Your task to perform on an android device: Save the Vancouver Art Gallery, Vancouver Aquarium,VanDusen Botanical Garden, and Science World, respectively, to my Vancouver Trip Itinerary for the dates 16th December to 19th December on the Wanderlog app.
Image 0: 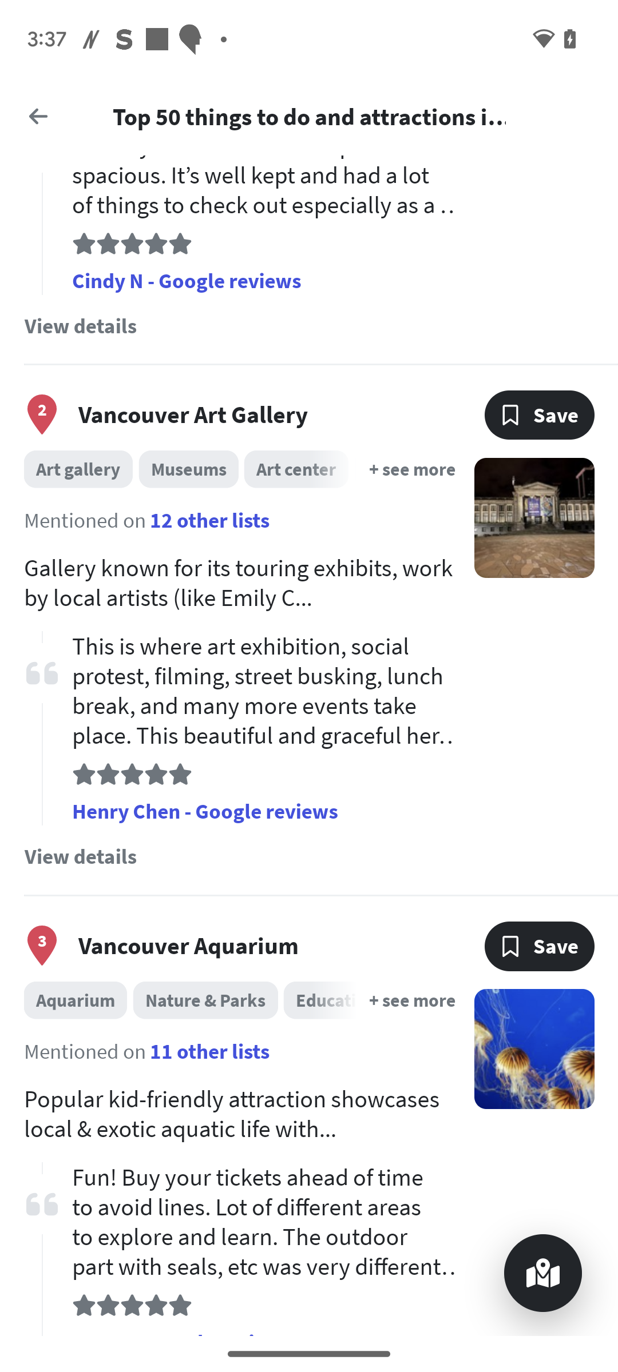
Click on the save button of the Vancouver Art Gallery.
Step 0: click (555, 414)
Image 1: 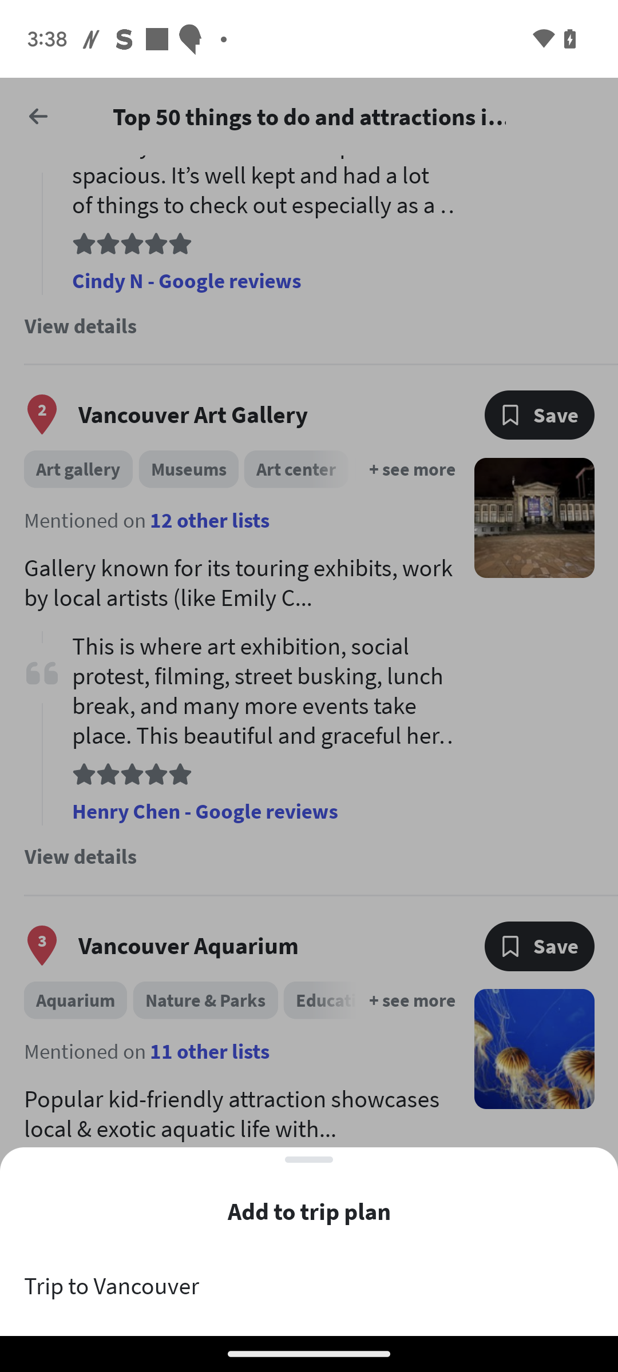
Click on the tab Trip To Vancouver at the bottom.
Step 1: click (309, 1286)
Image 3: 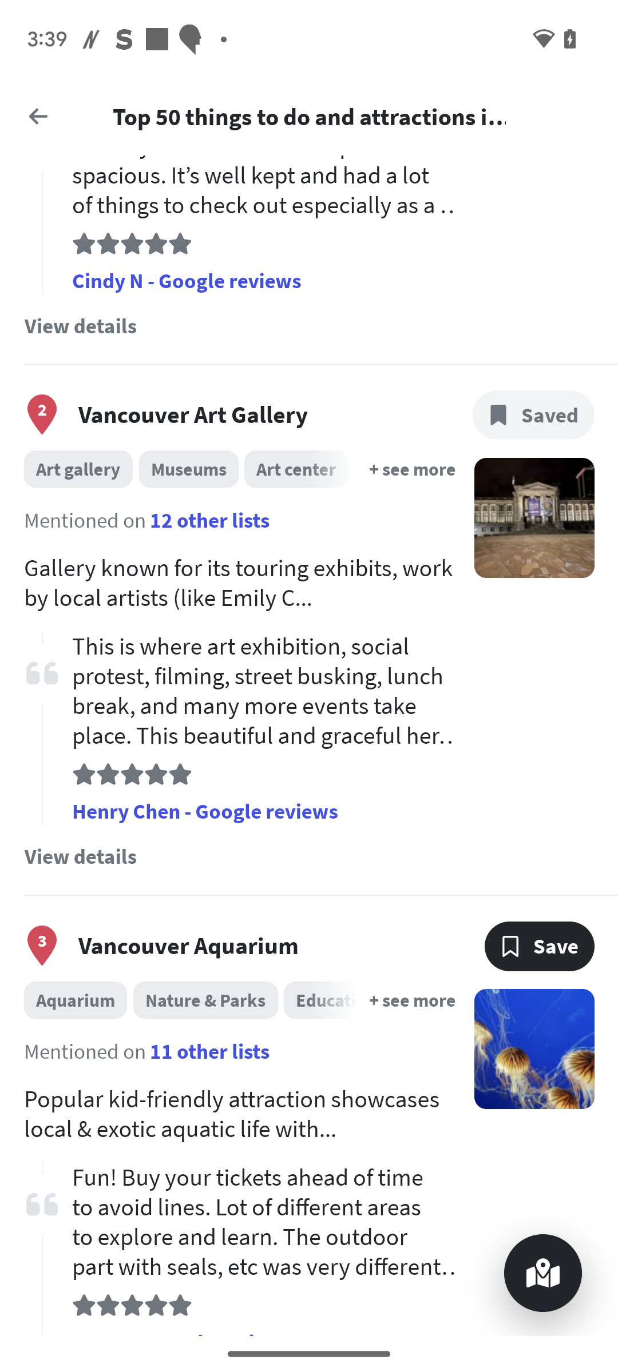
Click on the save button of the Vancouver Aquarium..
Step 3: click (517, 946)
Image 4: 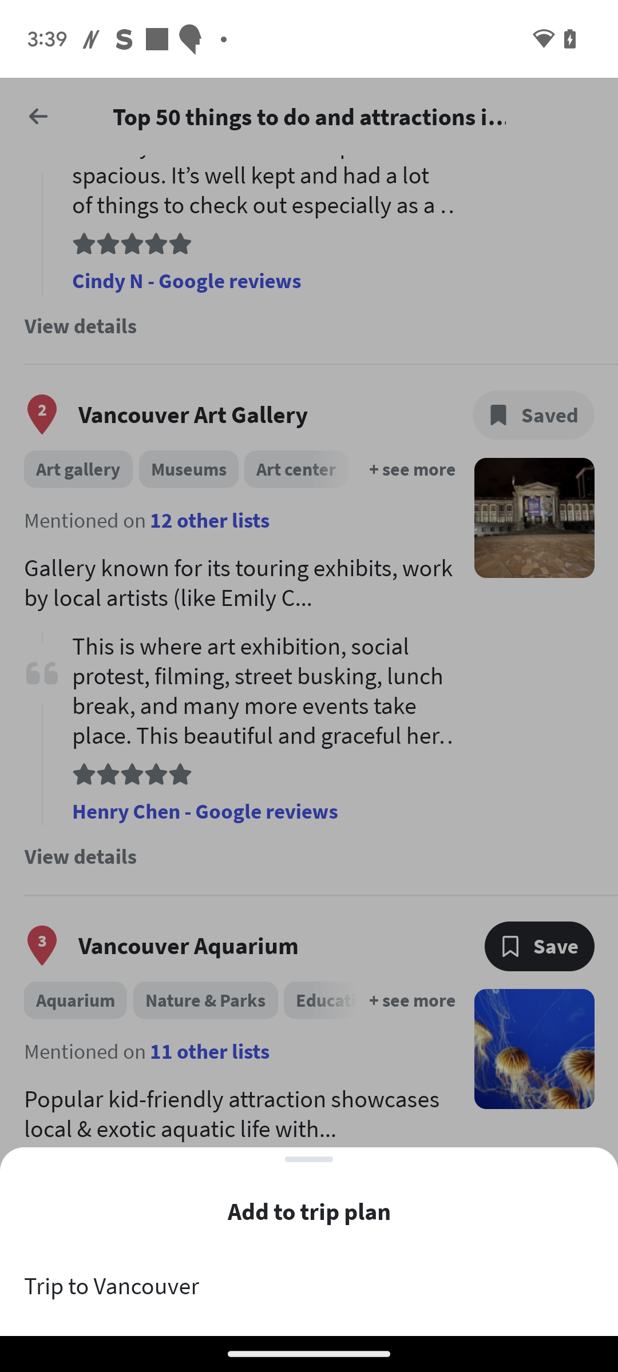
Click on the tab Trip to Vancouver at the bottom.
Step 4: click (309, 1286)
Image 5: 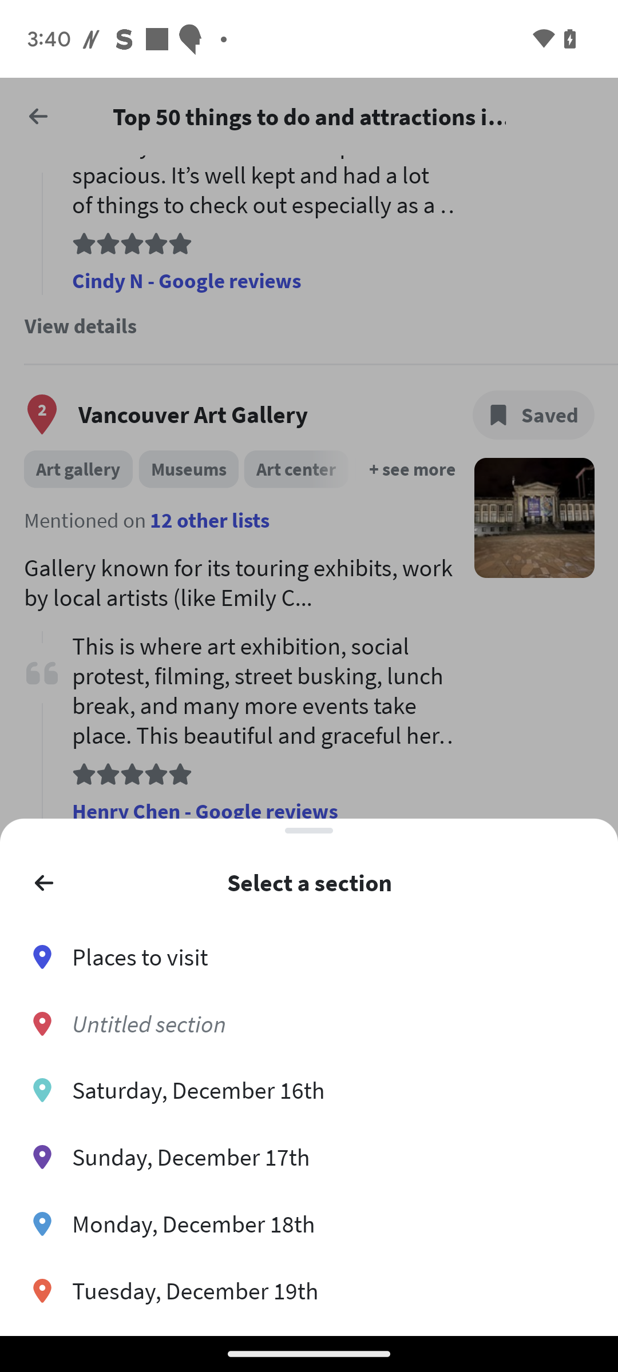
Select the tab Sunday, December 17th
Step 5: click (333, 1157)
Image 6: 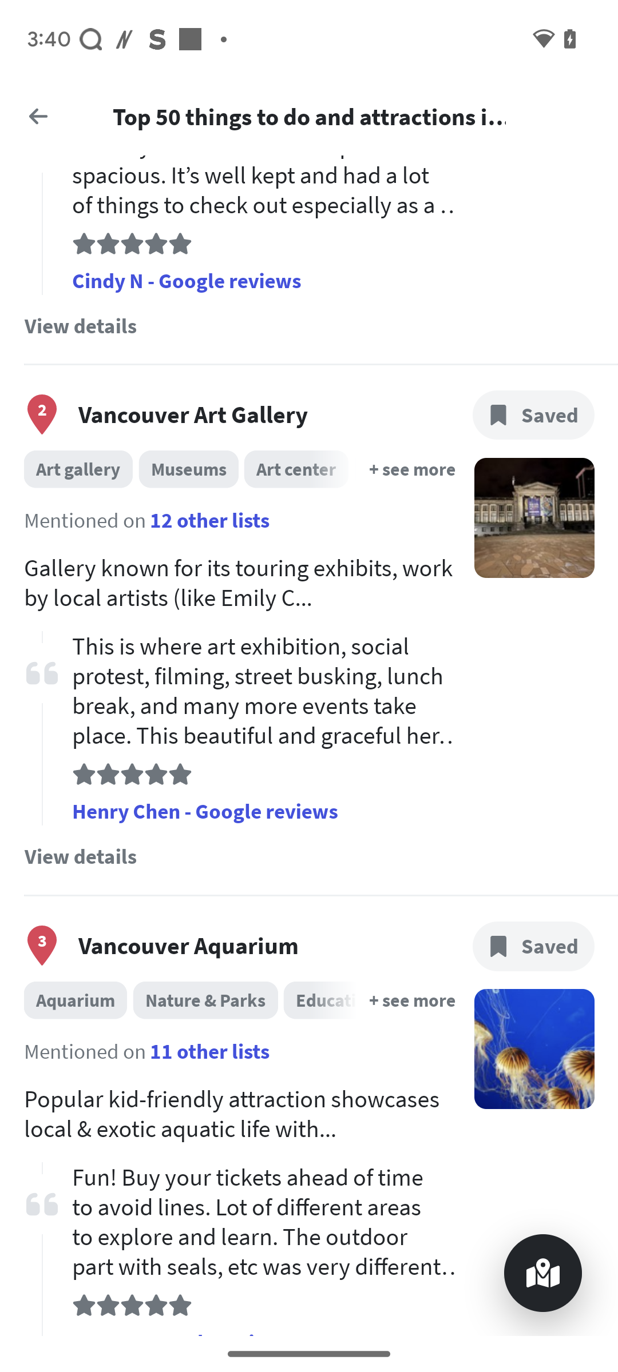
Scroll up
Step 6: scroll down
Image 7: 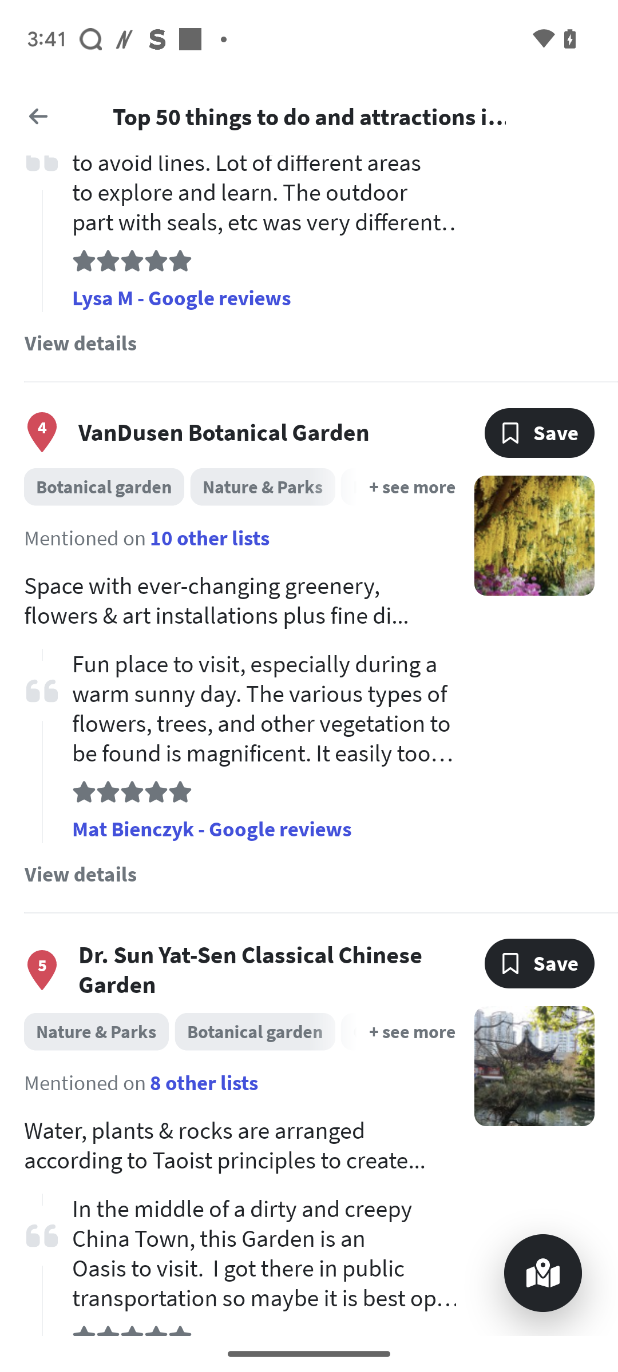
Click on the save button of the VanDusen Botanical Garden.
Step 7: click (555, 432)
Image 8: 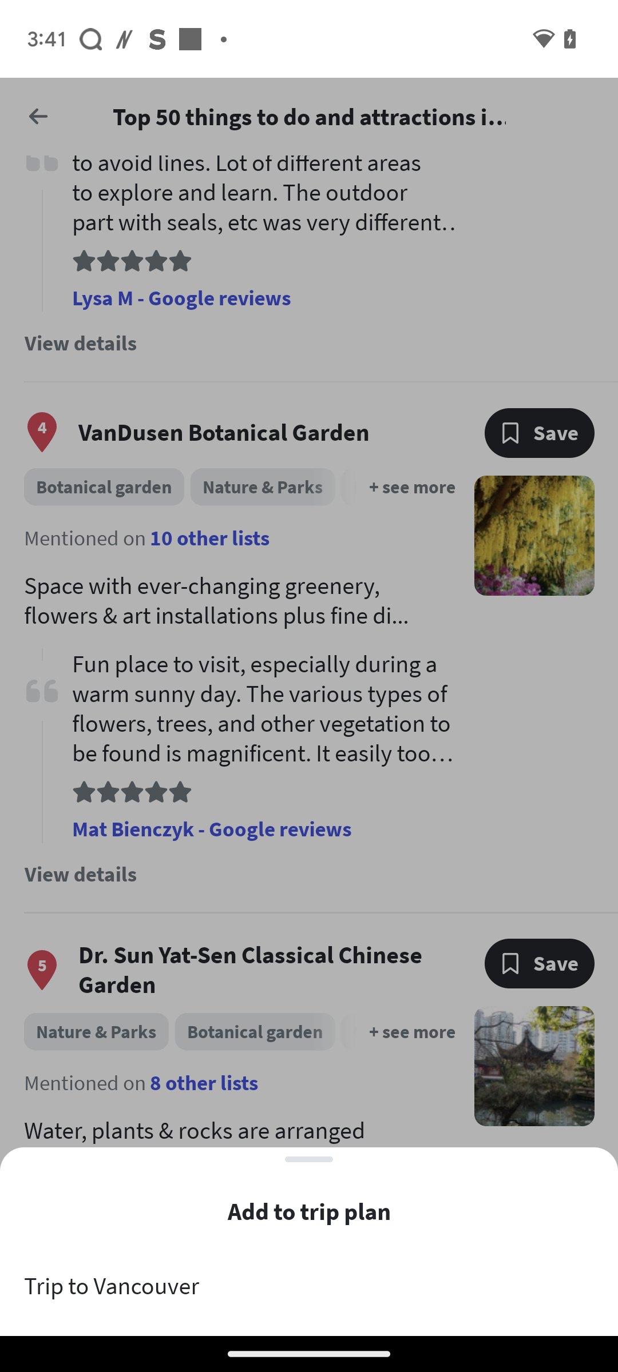
Click on the tab Trip to Vancouver at the bottom.
Step 8: click (309, 1286)
Image 9: 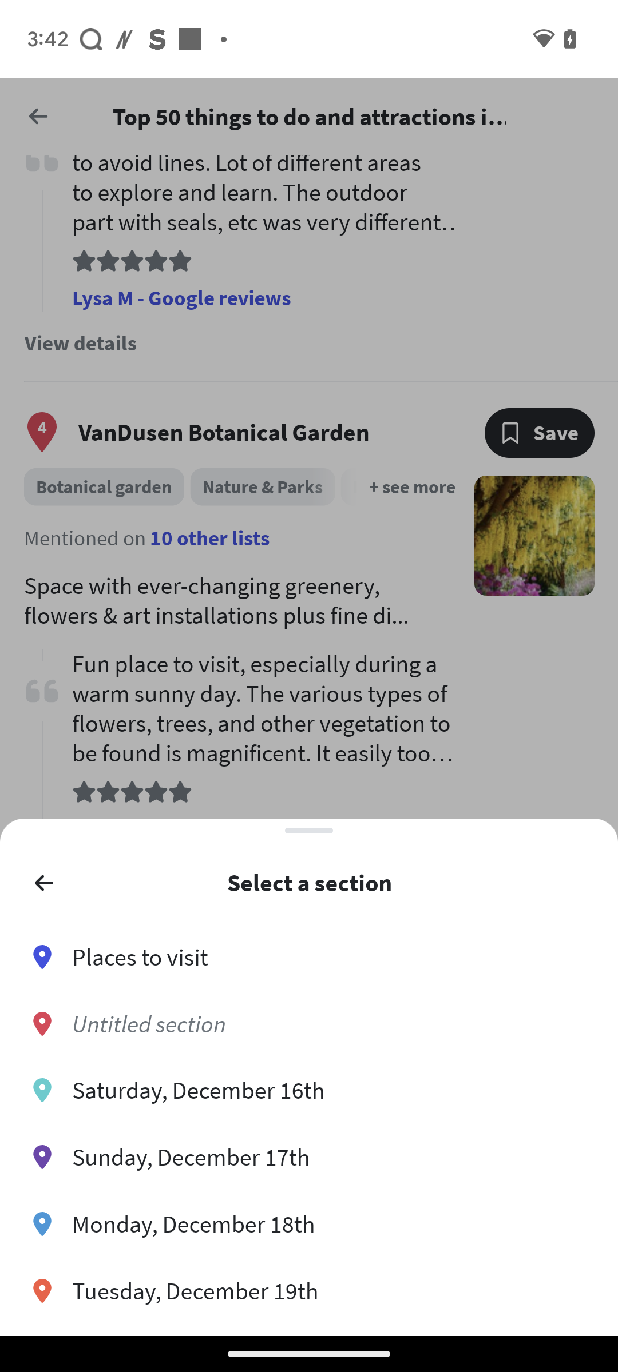
Select the tab Monday, December 18th
Step 9: click (333, 1223)
Image 10: 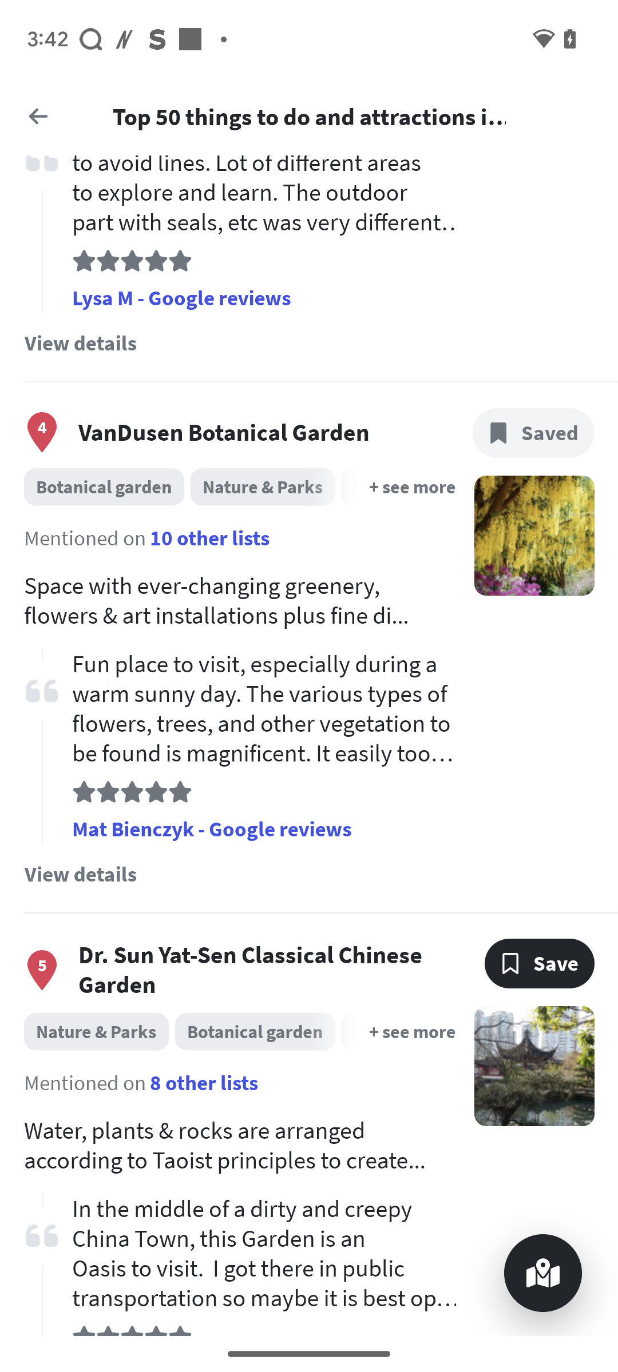
Click on the save button of the Science World.
Step 10: scroll down
Image 11: 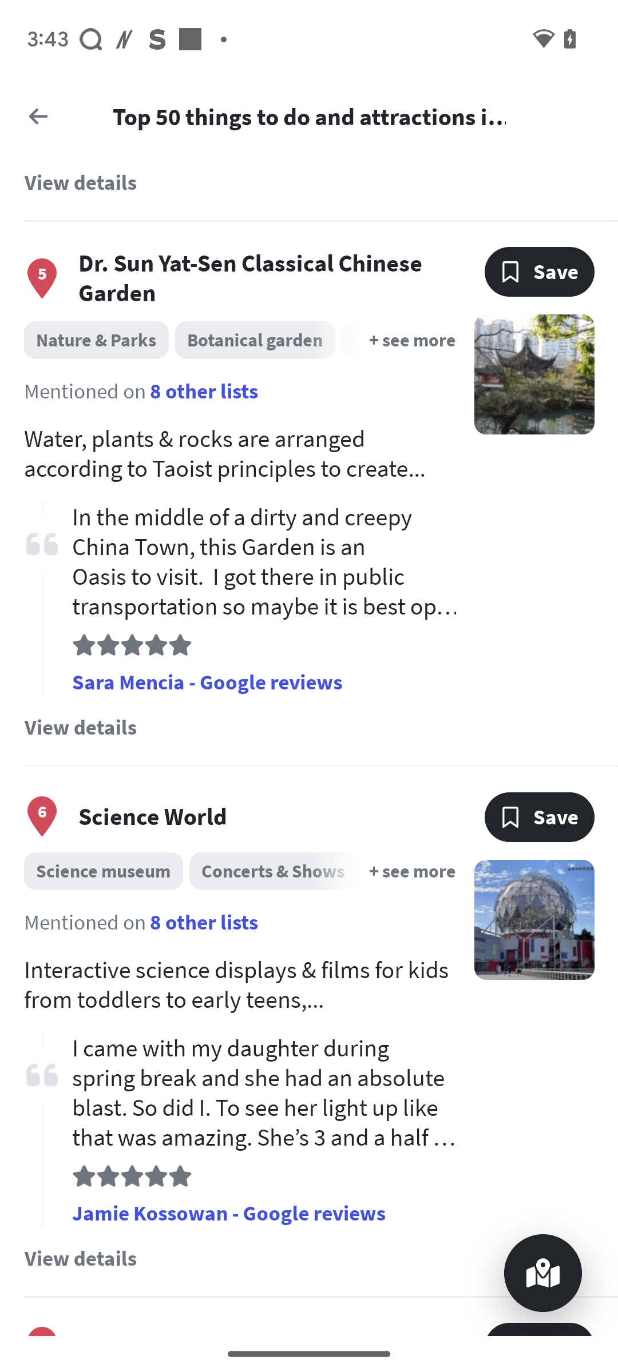
Click on the save button of the Science World.
Step 11: click (521, 823)
Image 12: 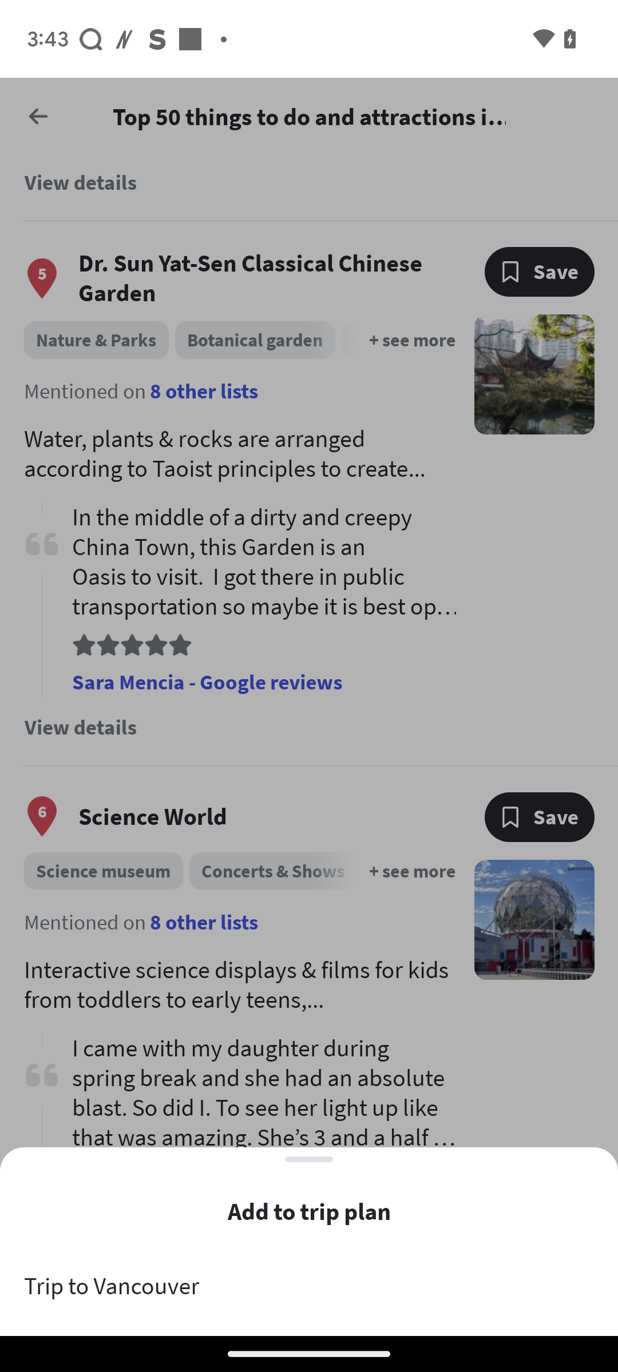
Click on the tab Trip to Vancouver at the bottom.
Step 12: click (96, 1301)
Image 13: 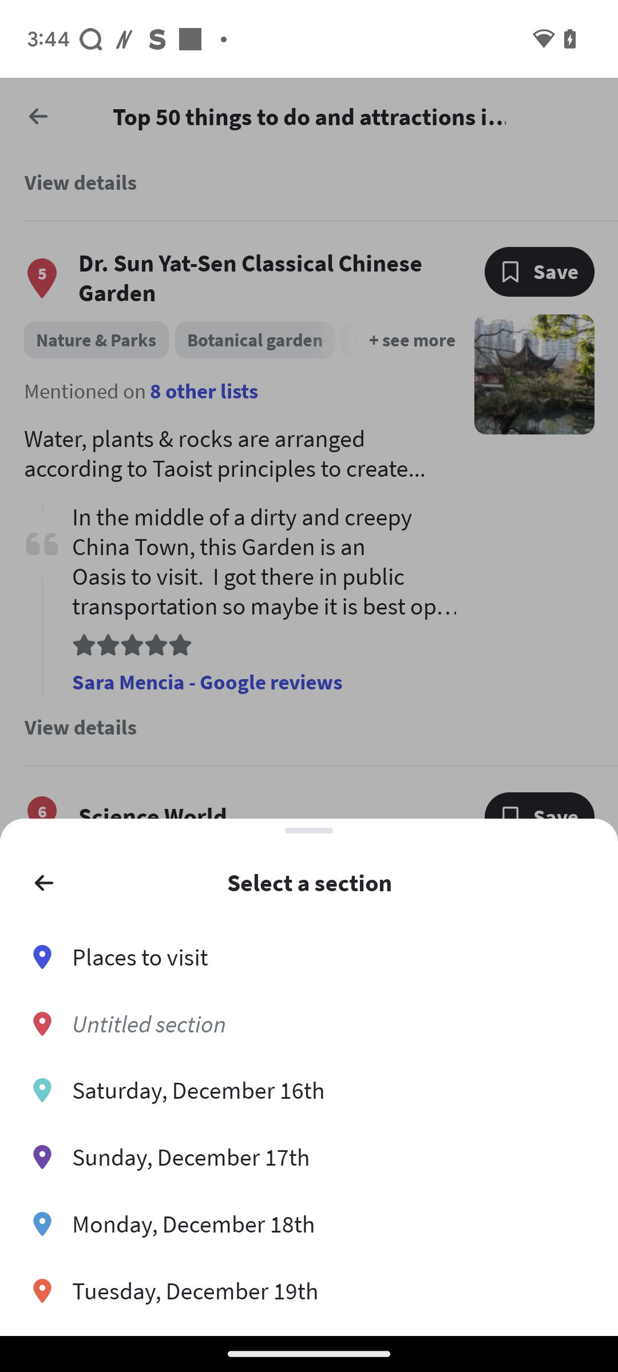
Select the tab Tuesday, December 19th
Step 13: click (333, 1290)